Your task to perform on an android device: I used the Wanderu apps to check bus schedules before I had to travel to my hometown of Southampton.
Image 0: 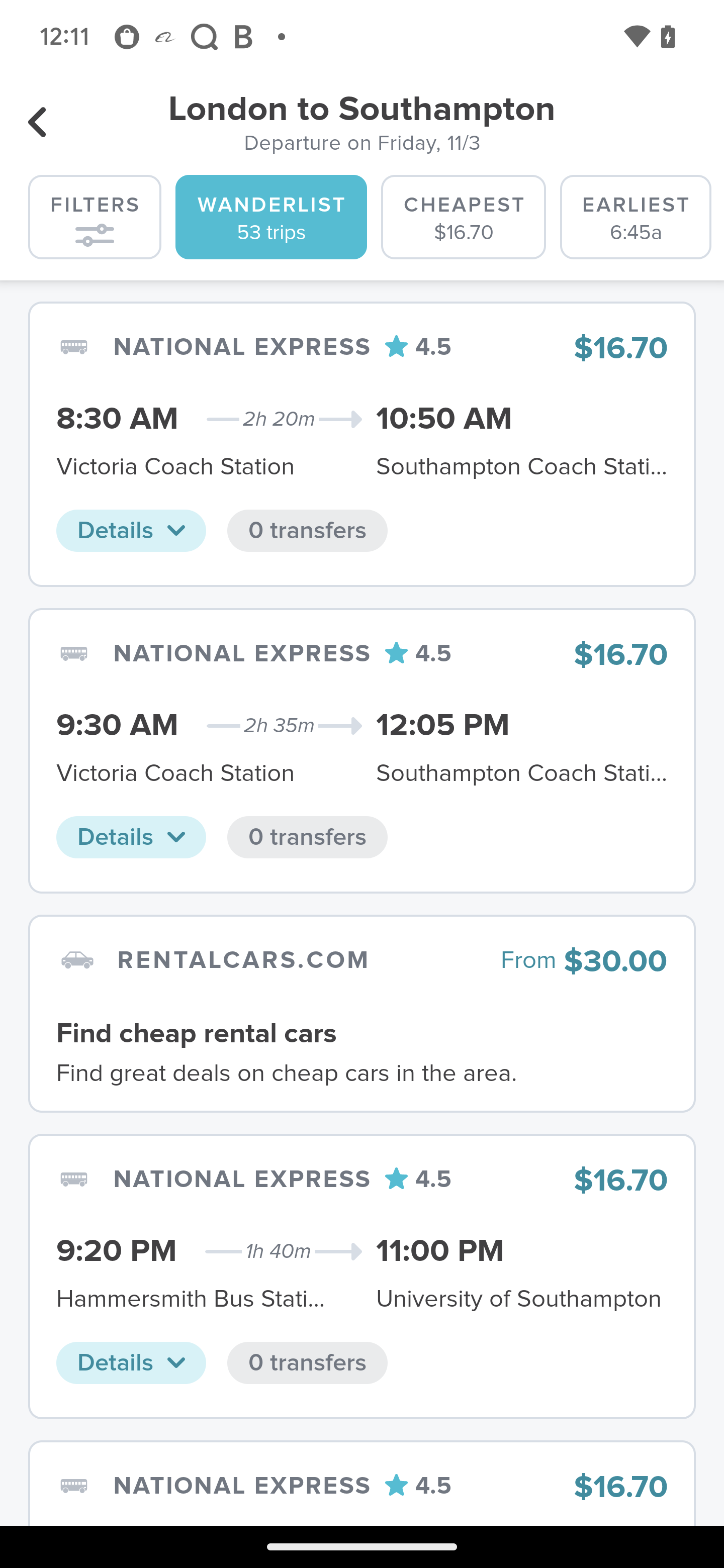
Click on the National express
Step 0: click (307, 530)
Image 1: 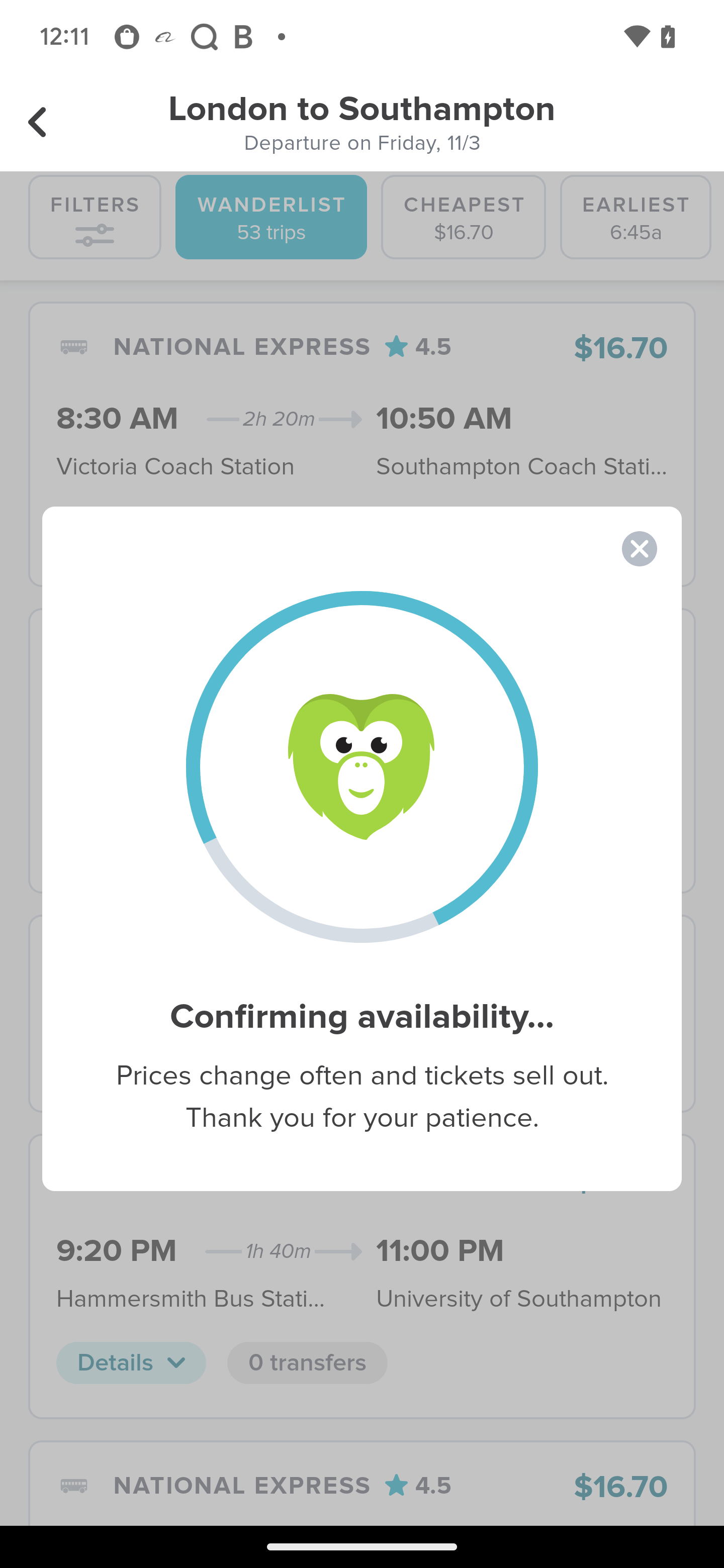
Click on the National express
Step 1: wait
Image 2: 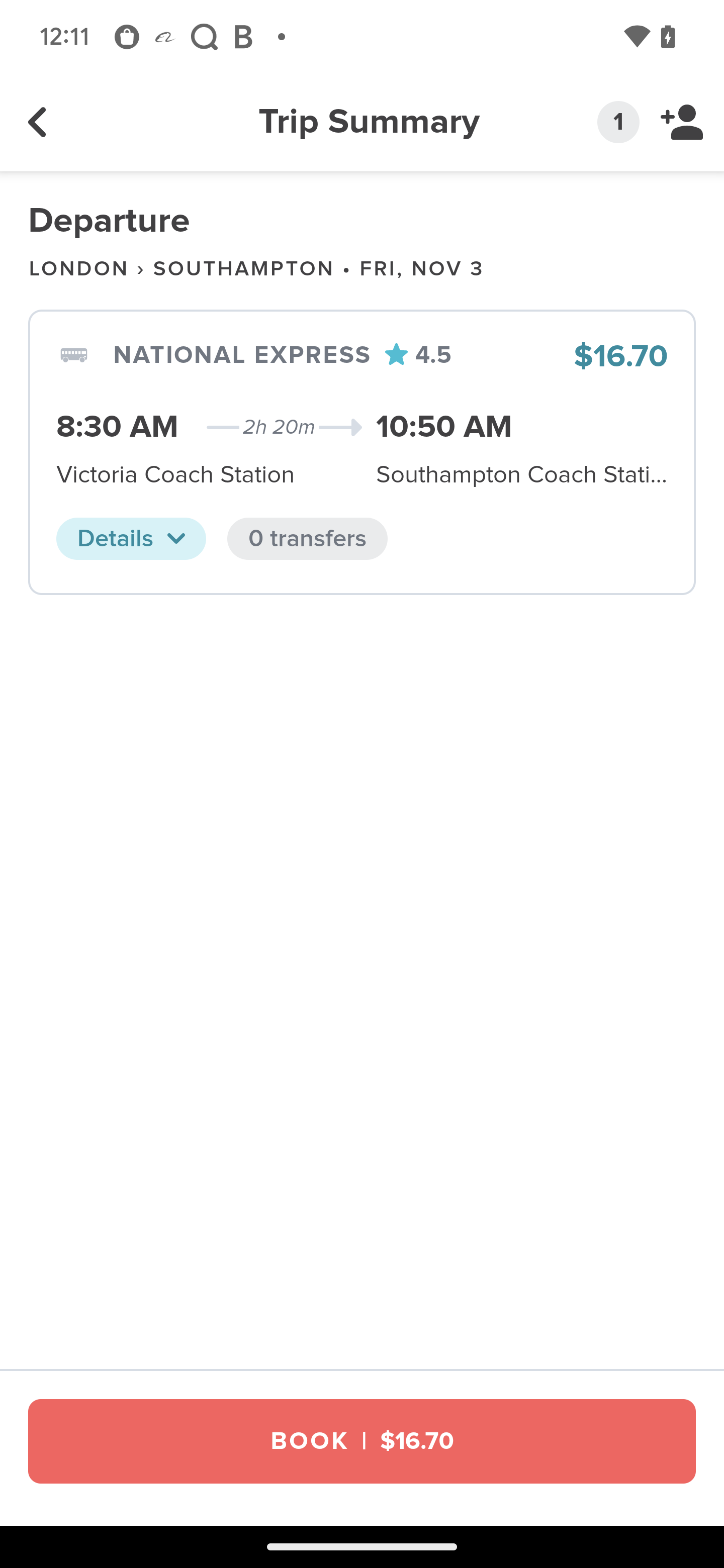
Click on the details
Step 2: click (131, 538)